Your task to perform on an android device: Open the Google Maps app and then search for Diamond crown banquet and start navigation 
Image 0: 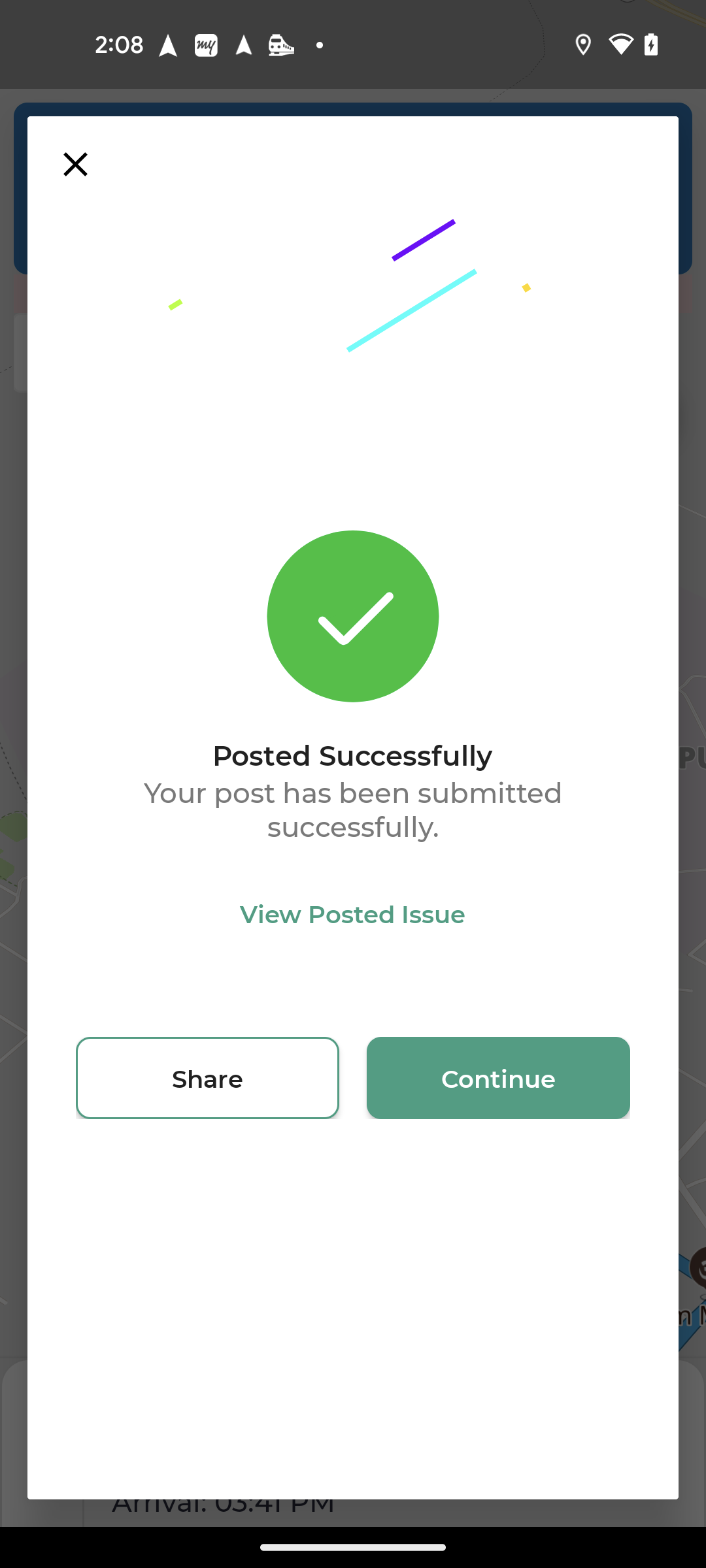
Open the Google maps app
Step 0: open app "Maps"
Image 1: 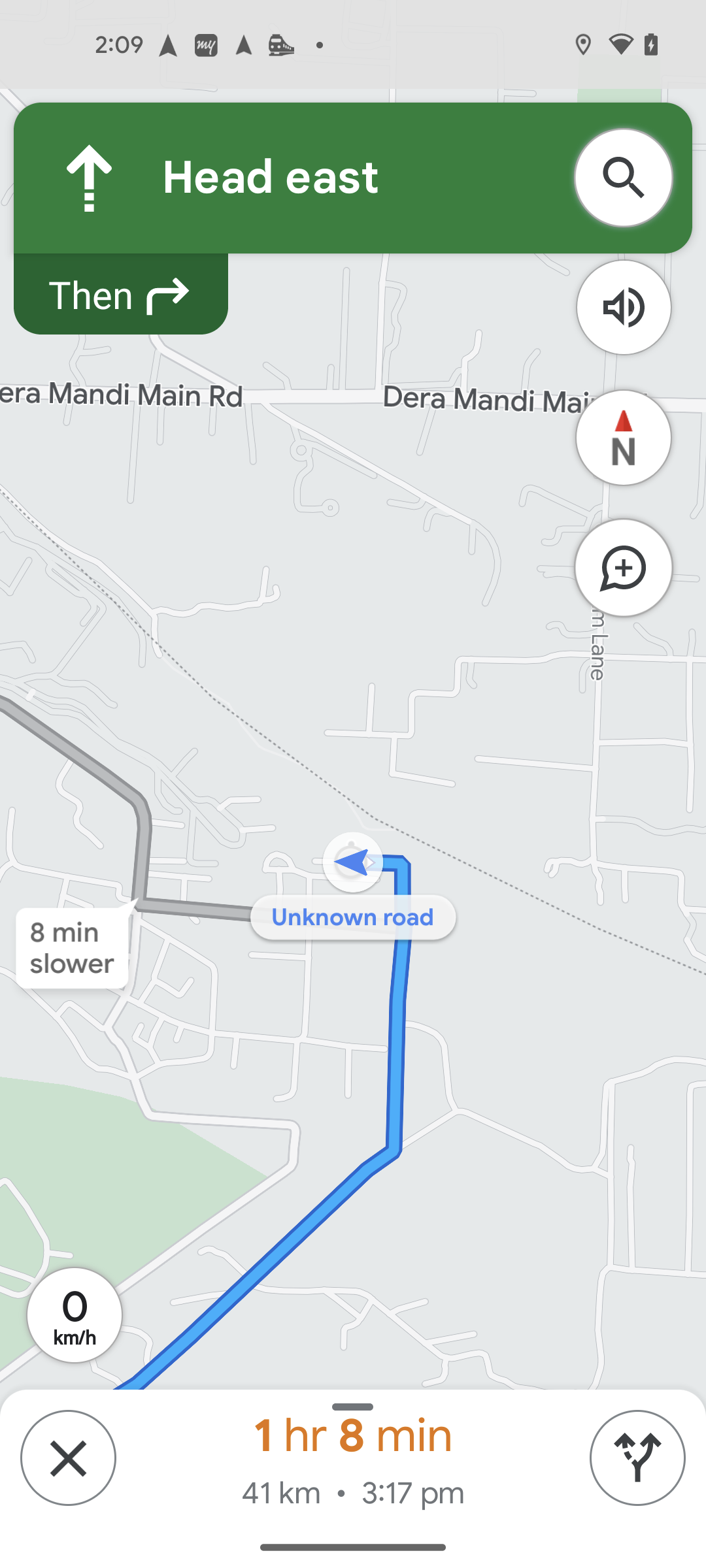
close the current navigation
Step 1: click (68, 1458)
Image 2: 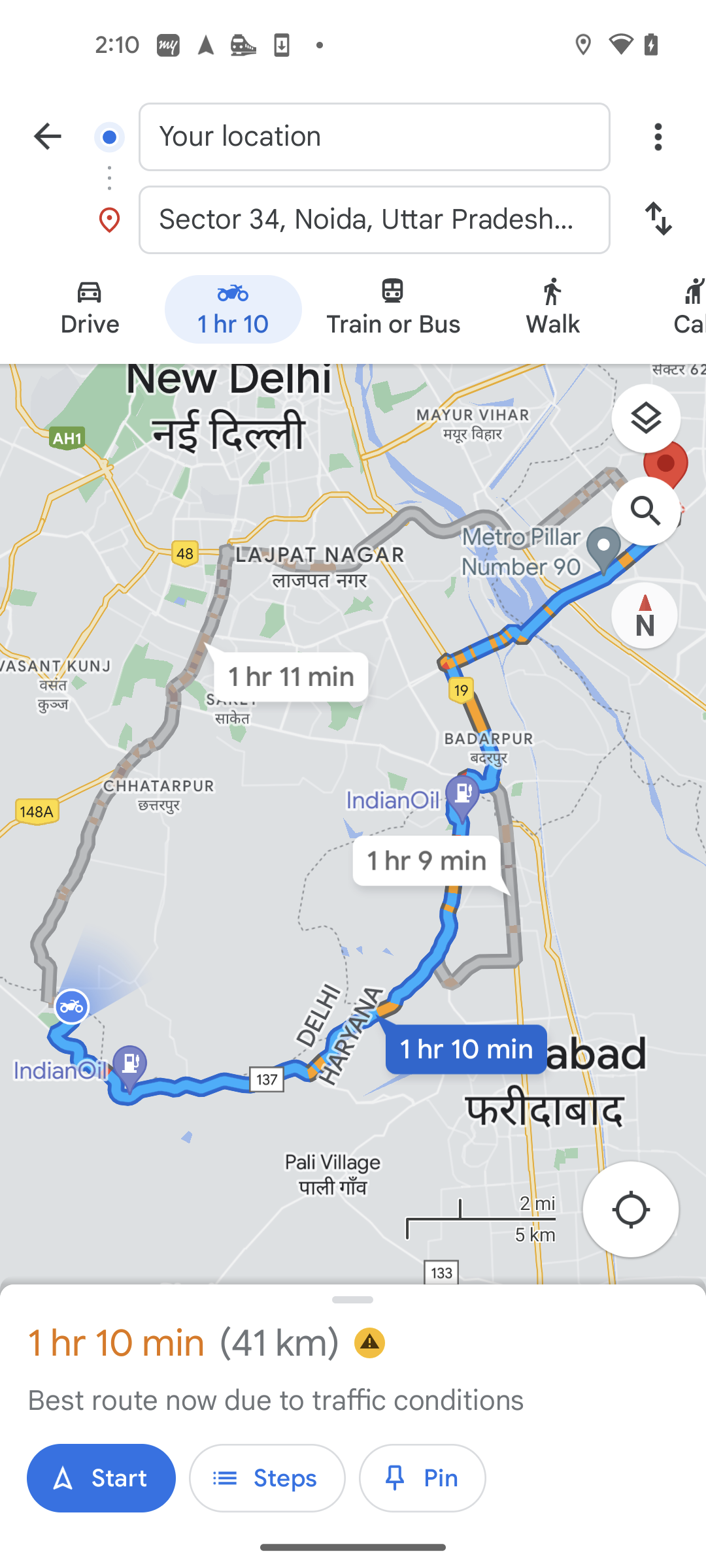
go back
Step 2: press back button
Image 3: 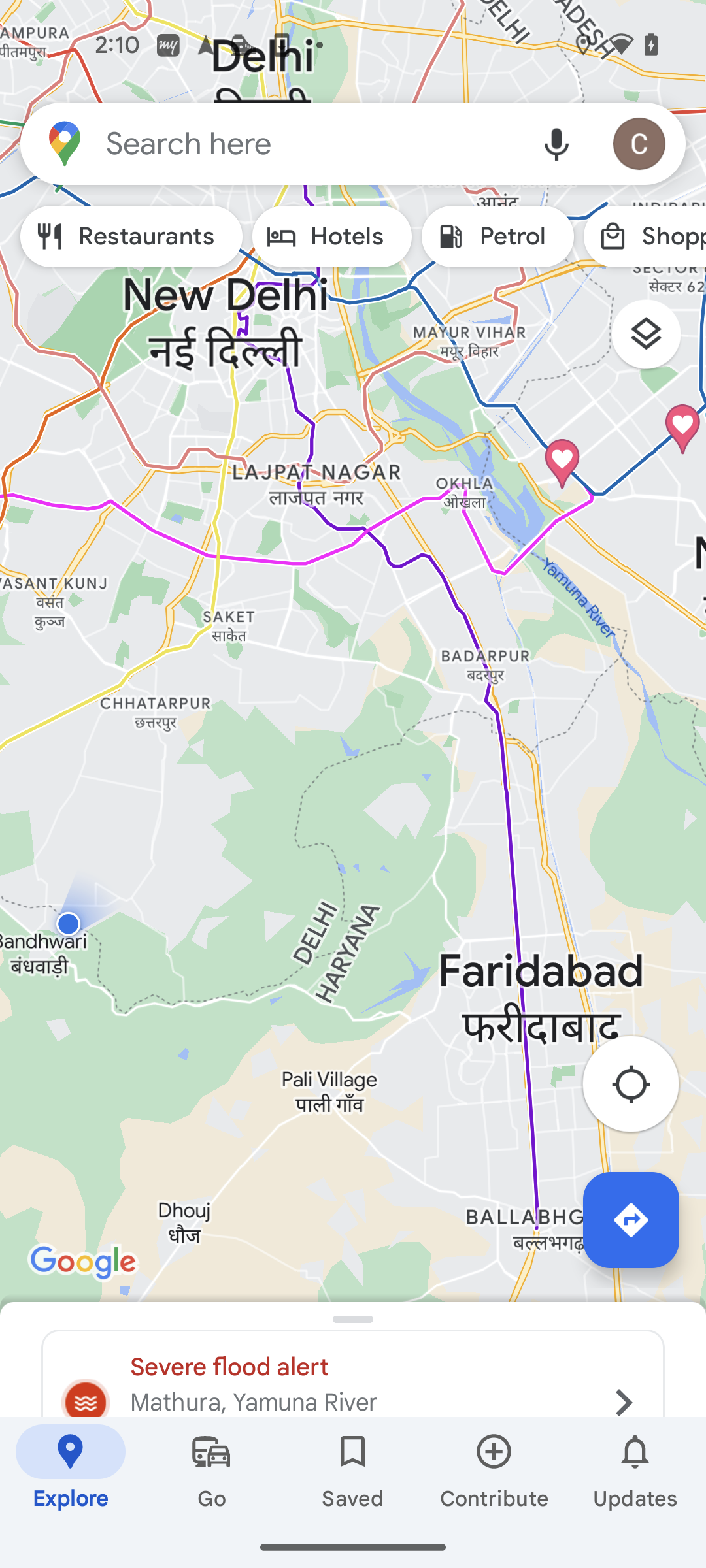
click on search bar
Step 3: click (311, 143)
Image 4: 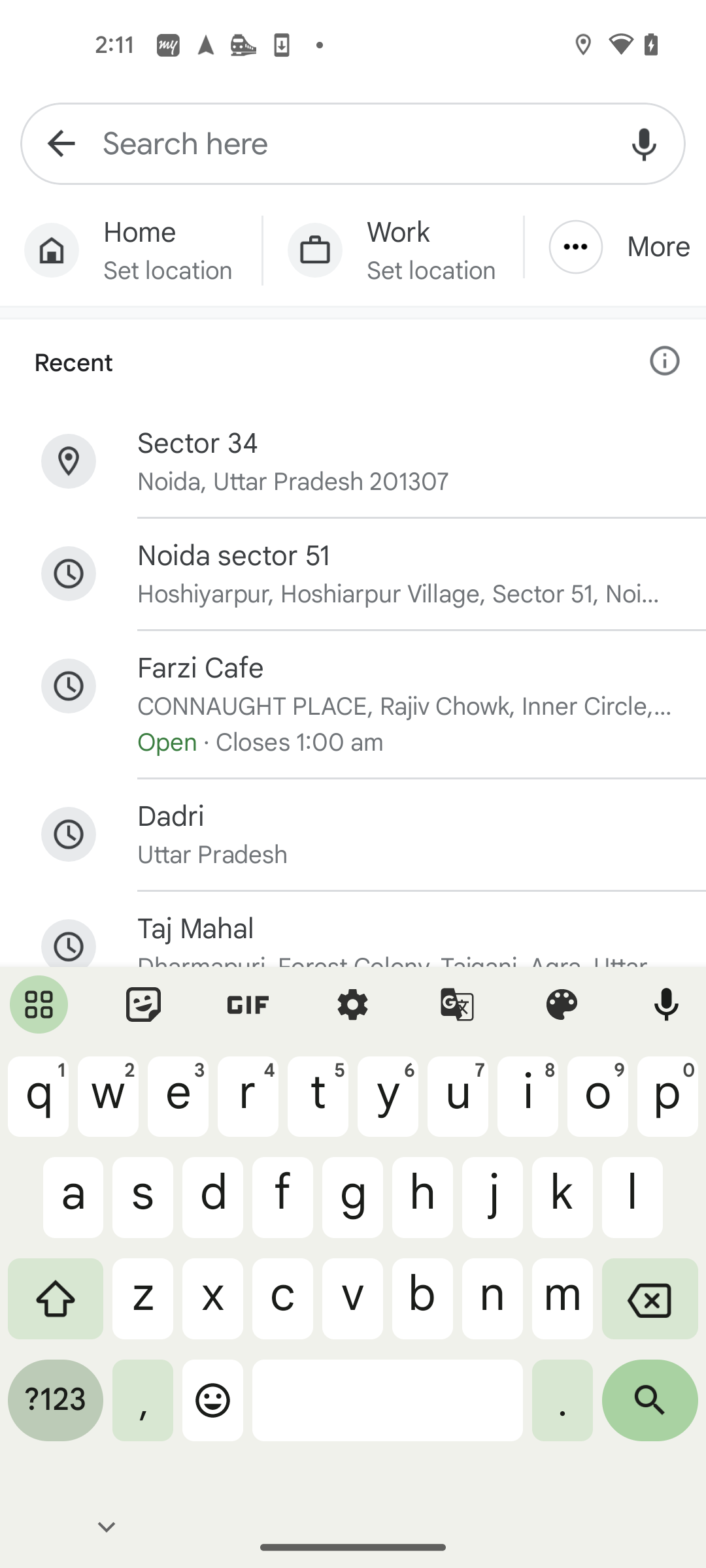
search for diamond crown banquet
Step 4: type "diamond crown banquet"
Image 5: 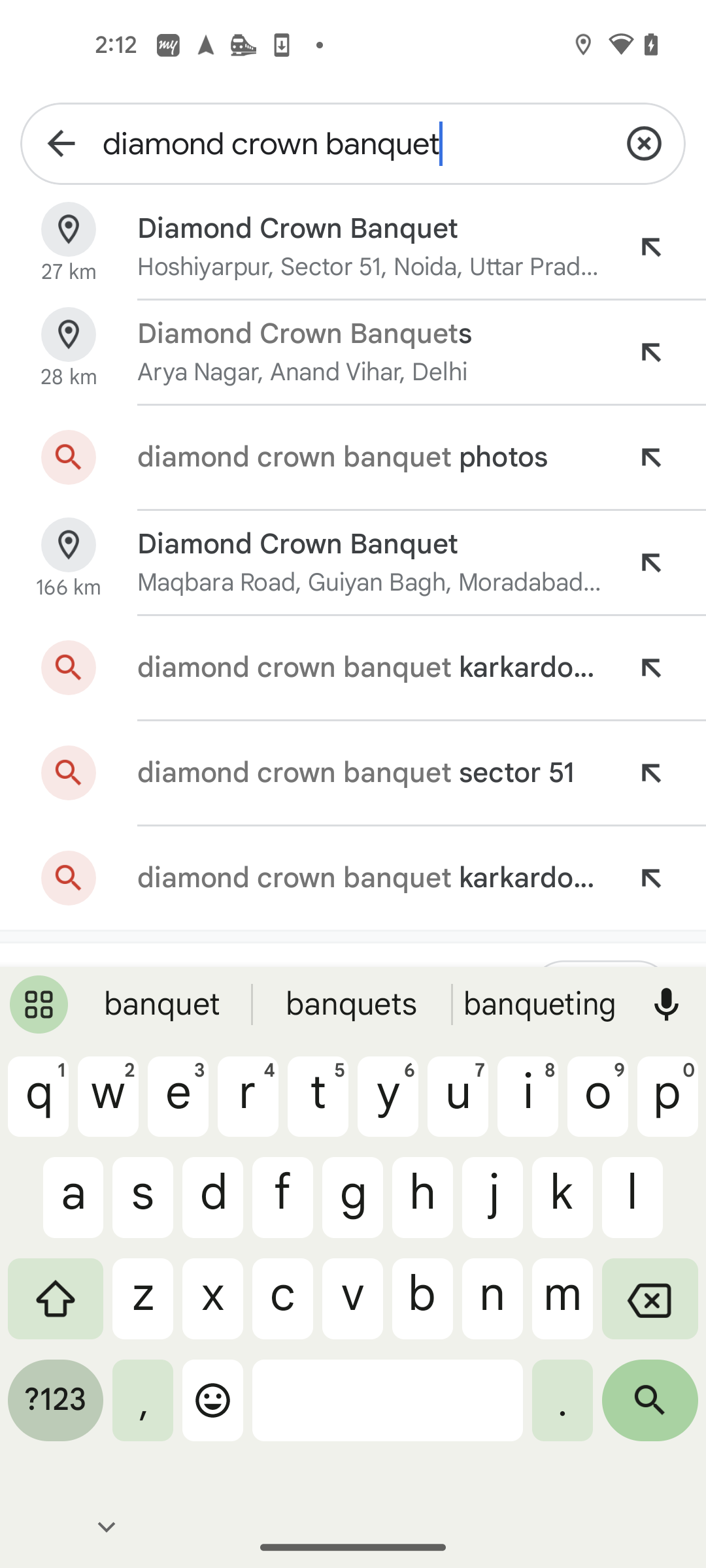
select the first search result
Step 5: click (370, 229)